Your task to perform on an android device: open the puma app and search shoes for PUMA x DAPPER DAN suede men's sneakers 
Image 0: 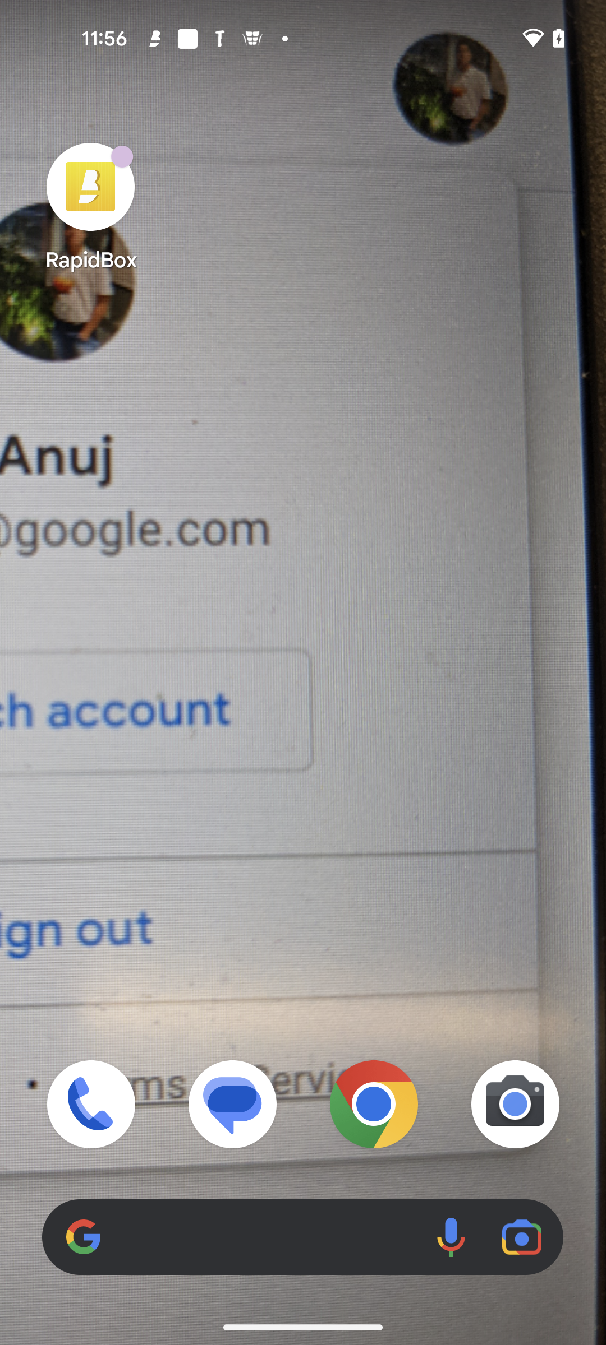
open puma app
Step 0: open app "PUMA"
Image 2: 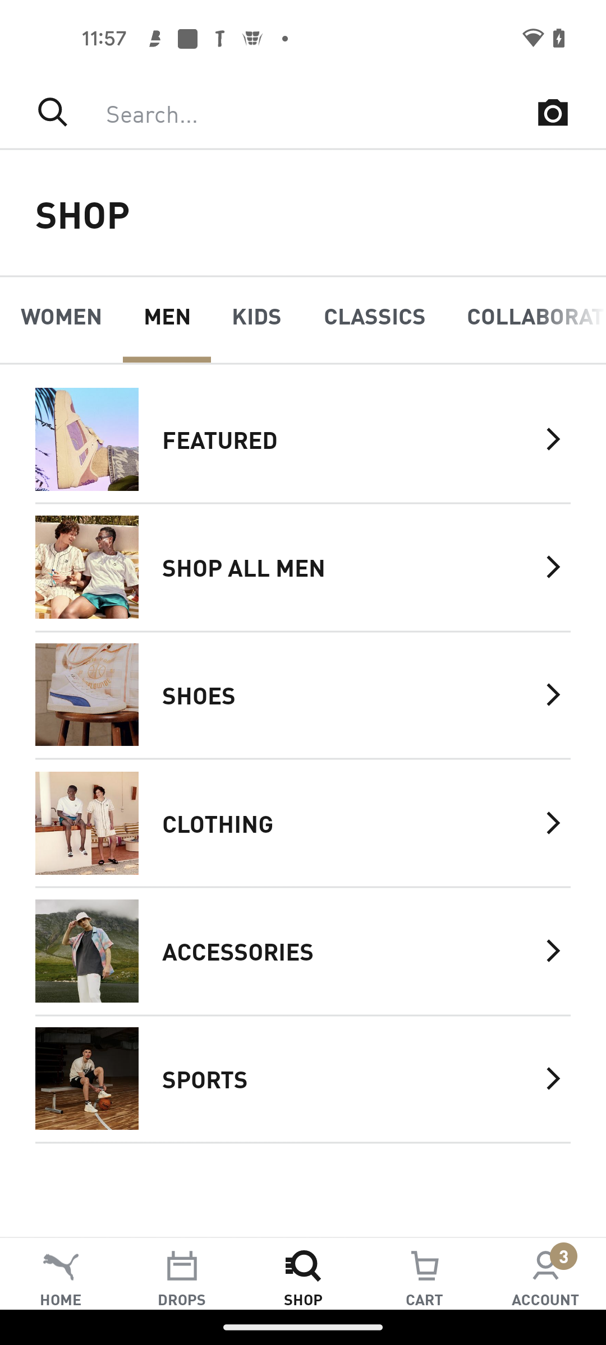
Click on the search bar 
Step 2: click (303, 112)
Image 3: 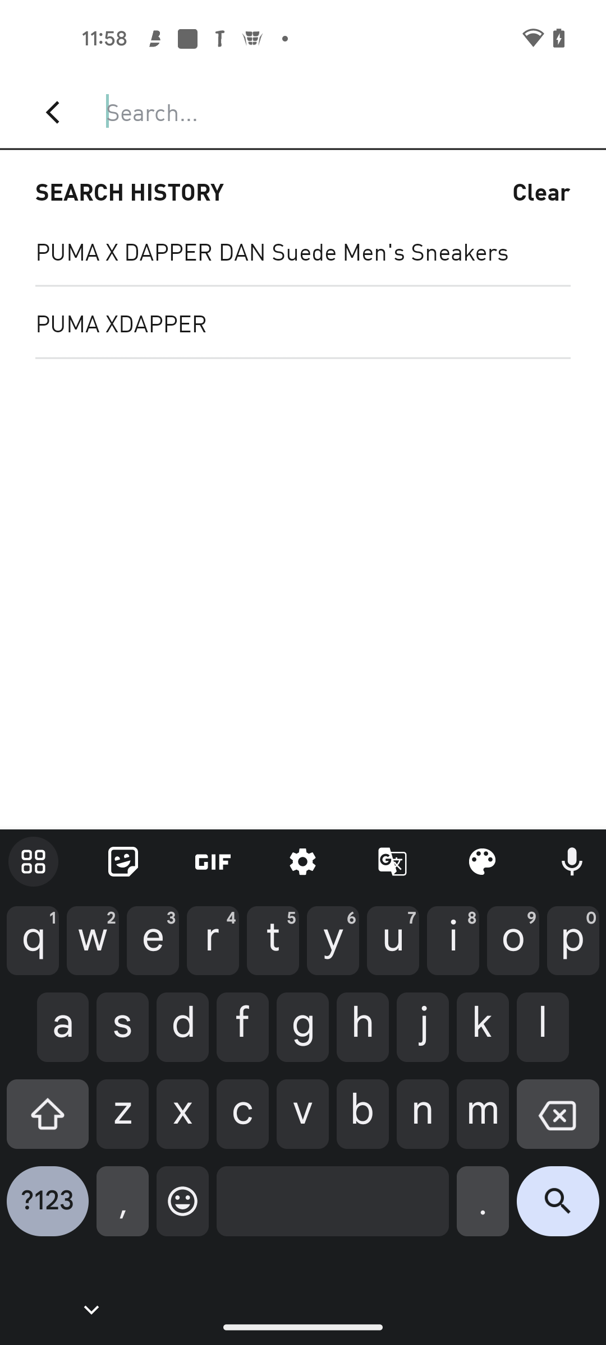
search shoes for PUMA x DAPPER DAN suede men's sneakers "
Step 3: type "PUMA x DAPPER DAN suede men's sneakers "
Image 4: 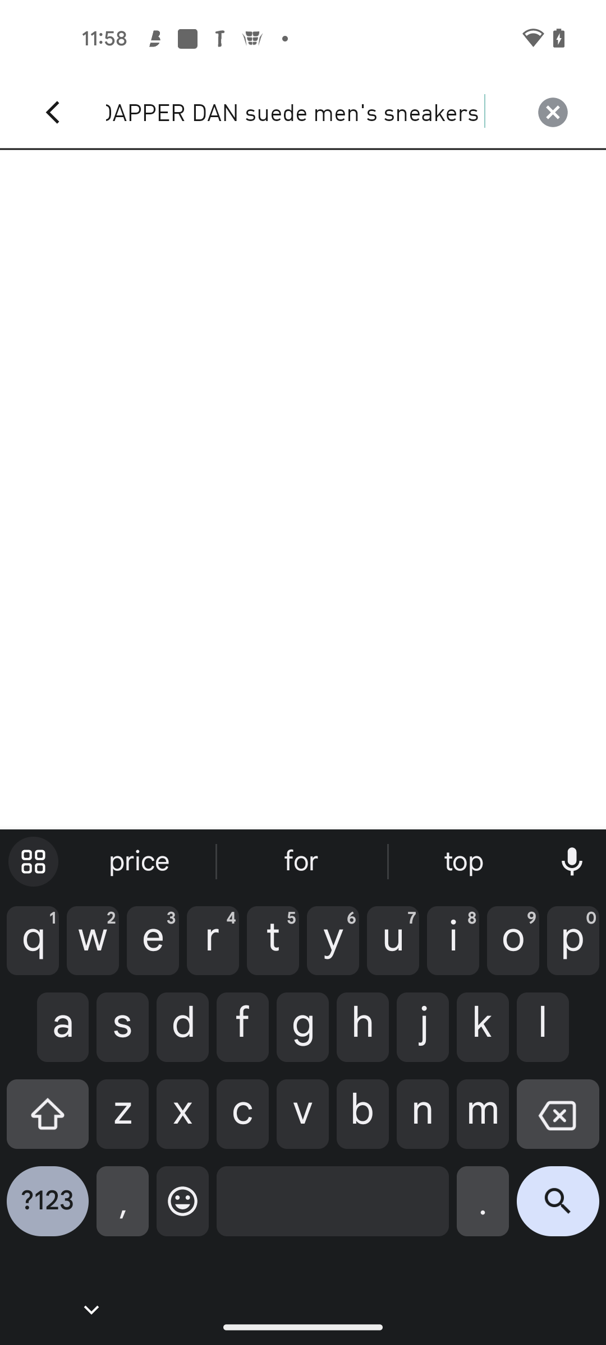
Click on the search icon 
Step 4: click (558, 1209)